Your task to perform on an android device: I want to know about the cancellation policy, so I want to contact customer support regarding the cancellation policy.
Image 0: 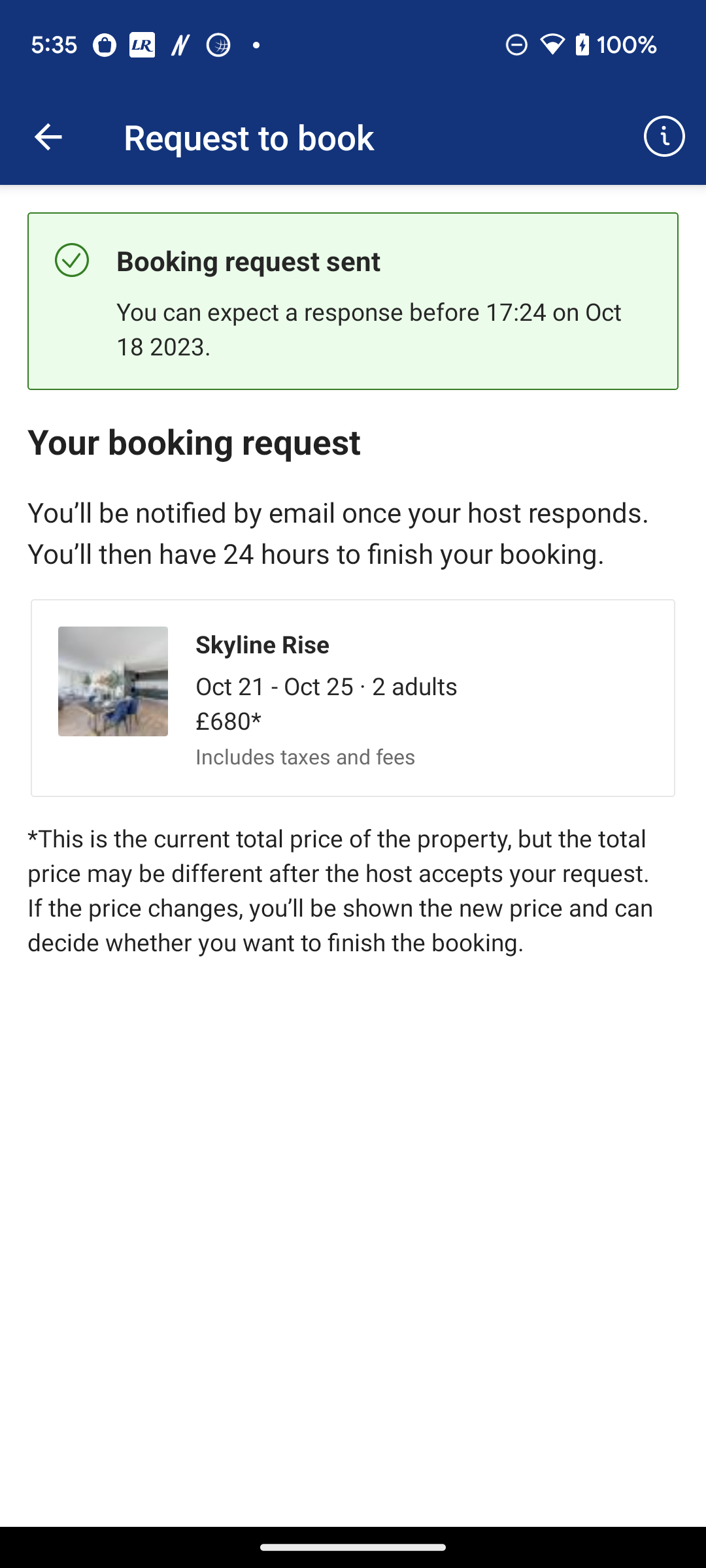
Go back to the screen
Step 0: press back button
Image 2: 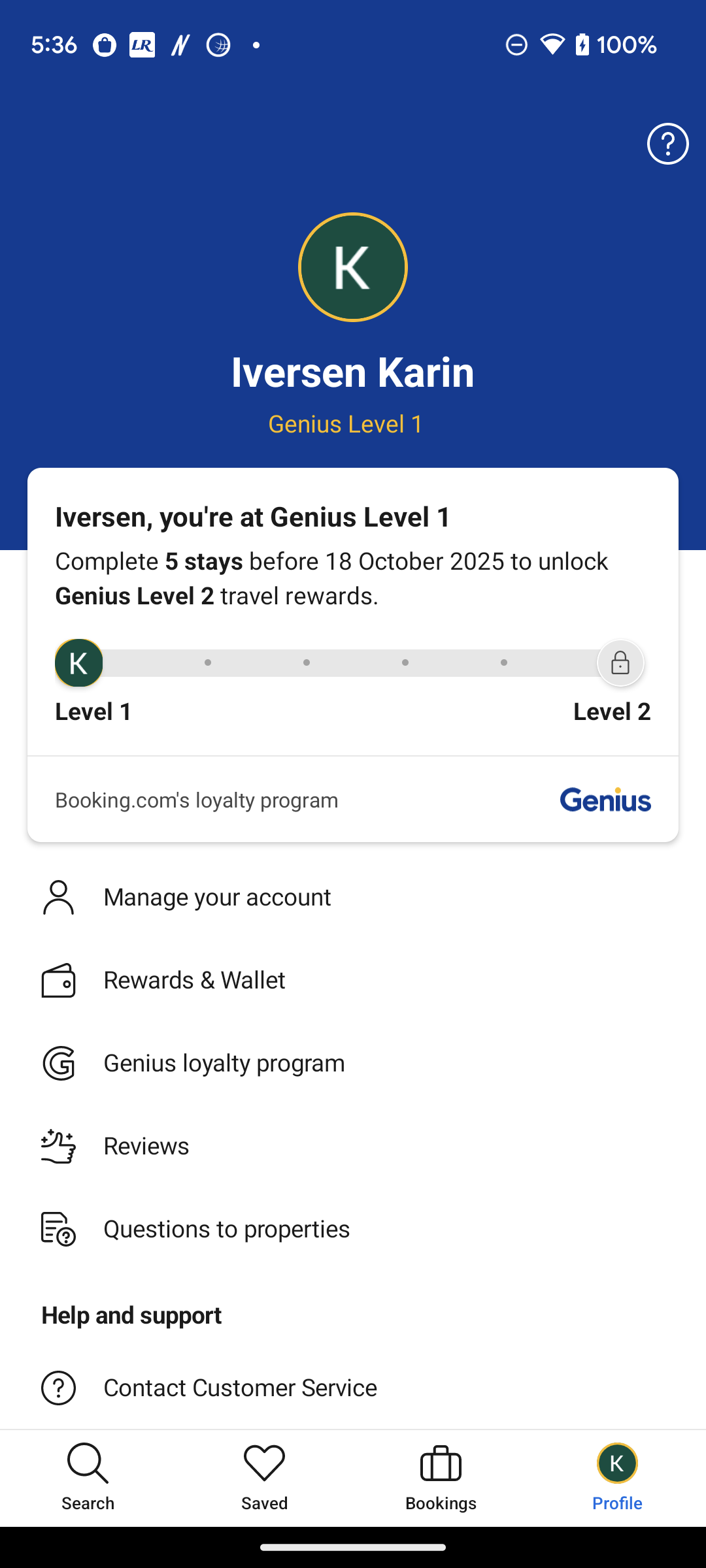
Click on the Contact customer service option 
Step 2: click (384, 1388)
Image 3: 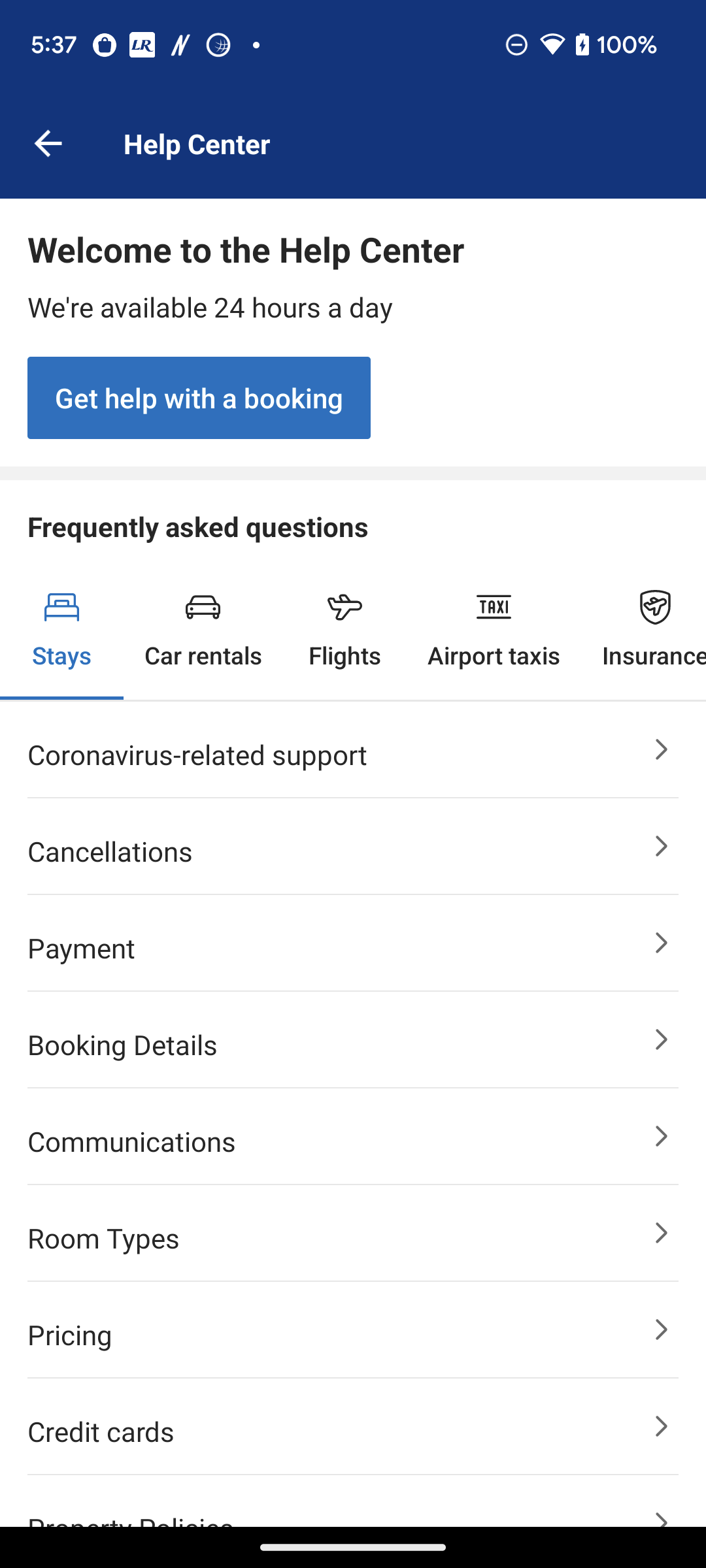
Click on the Cancellations option 
Step 3: click (329, 853)
Image 4: 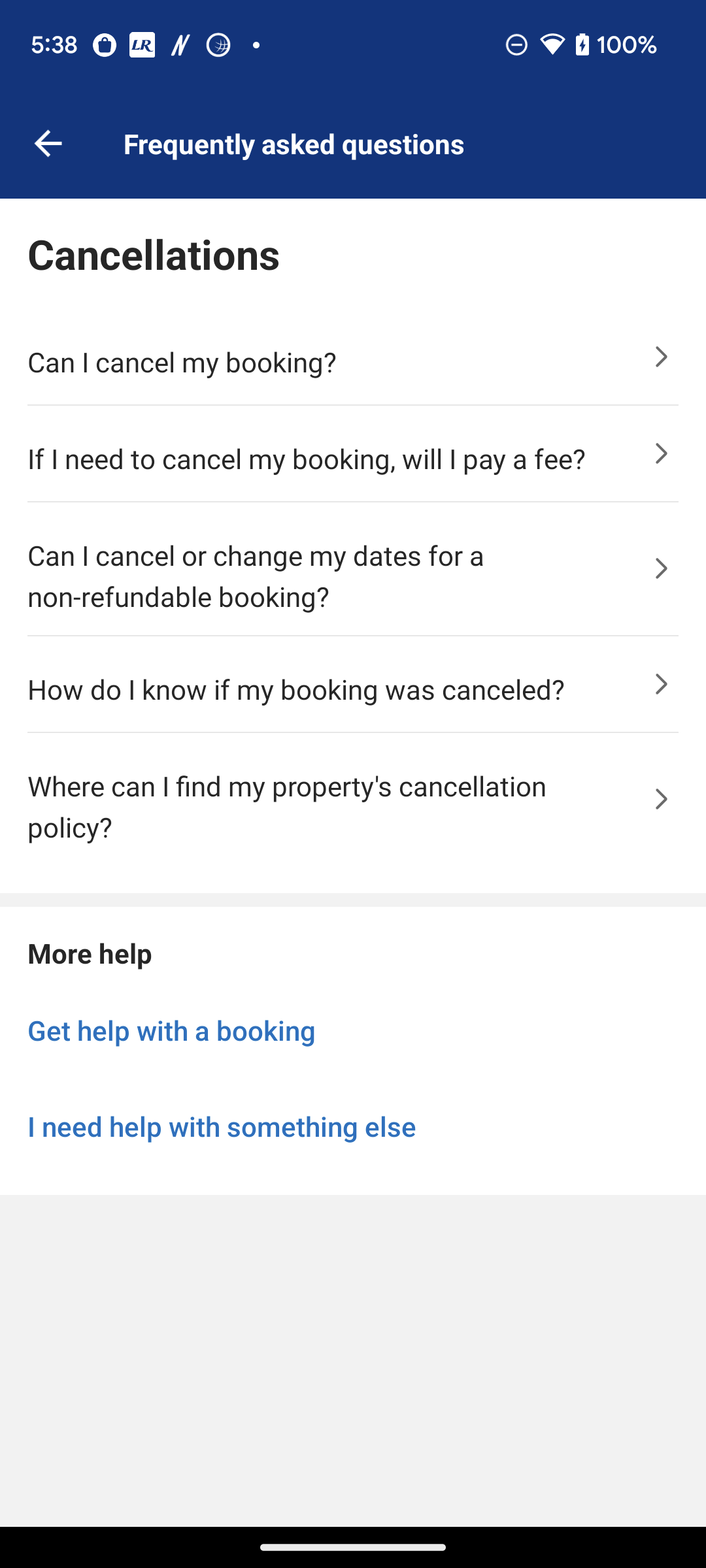
Click on the Can I cancel my booking? option 
Step 4: click (329, 363)